Your task to perform on an android device: I want to monitor the INR to BRL conversion rates for one day using the Currency app because I'm curious about past exchange rates.
Image 0: 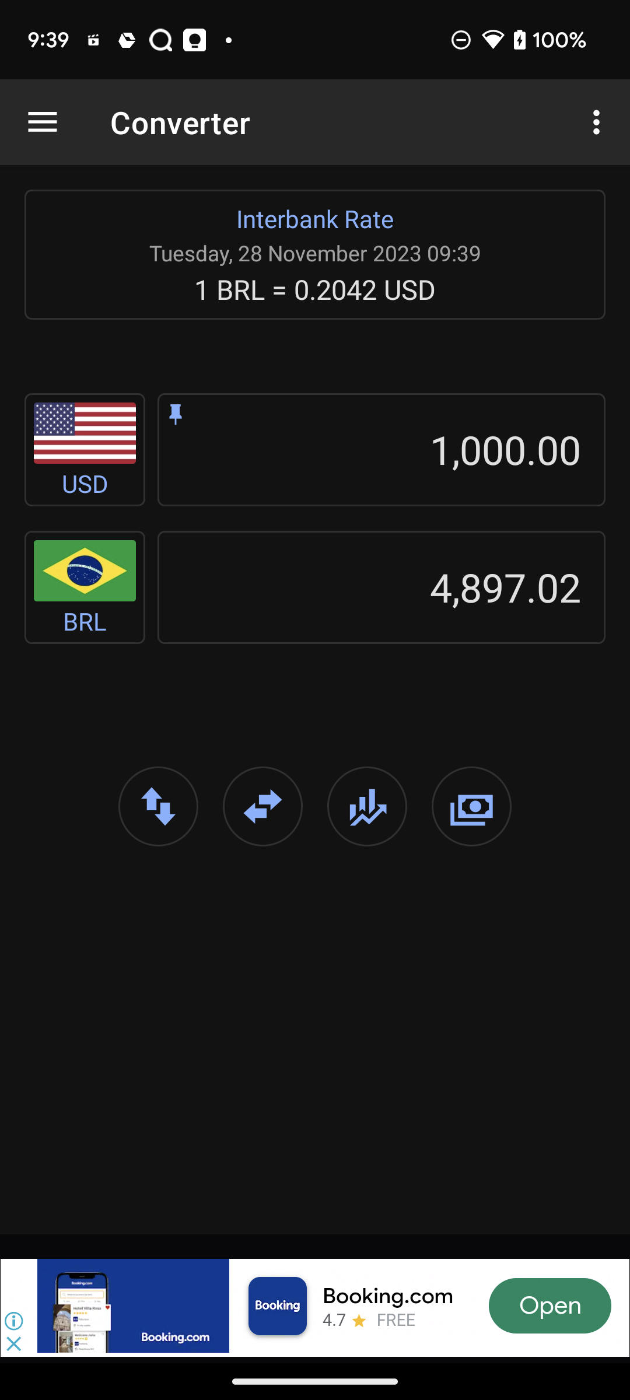
Click on the Chart icon to view conversion rates
Step 0: click (358, 813)